Your task to perform on an android device: I am going to search for my cerebra research mail.
Image 0: 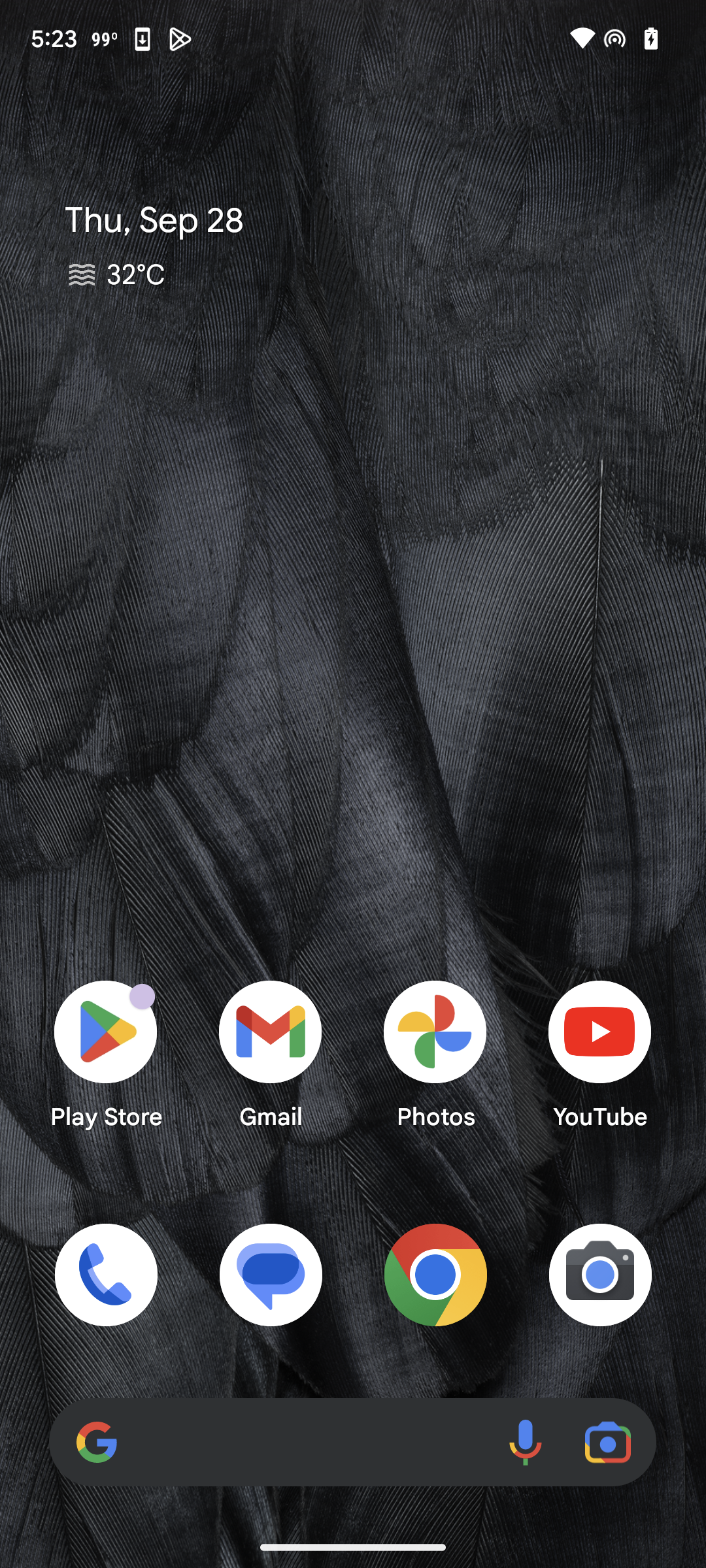
Click on Gmail app.
Step 0: click (271, 1053)
Image 1: 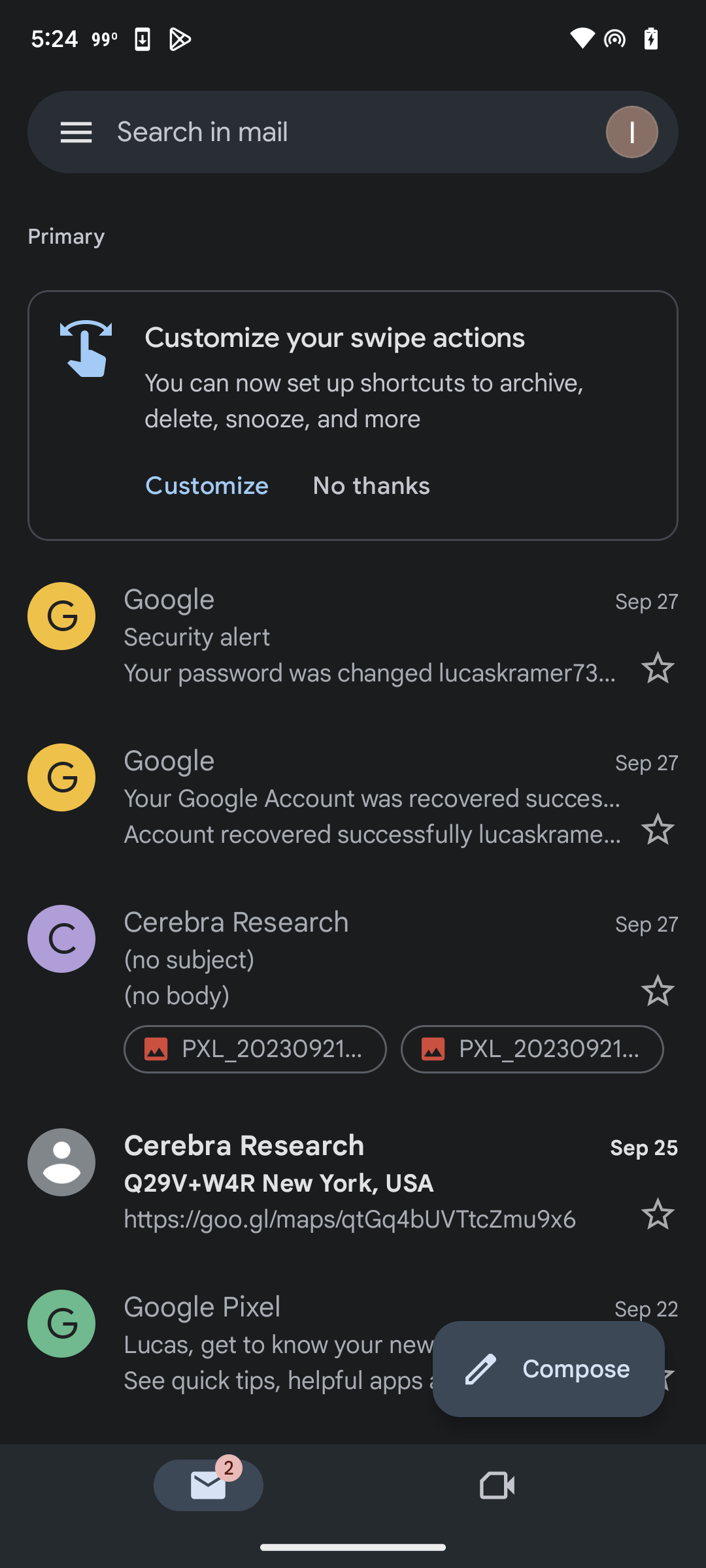
Click on search in mail.
Step 1: click (203, 131)
Image 2: 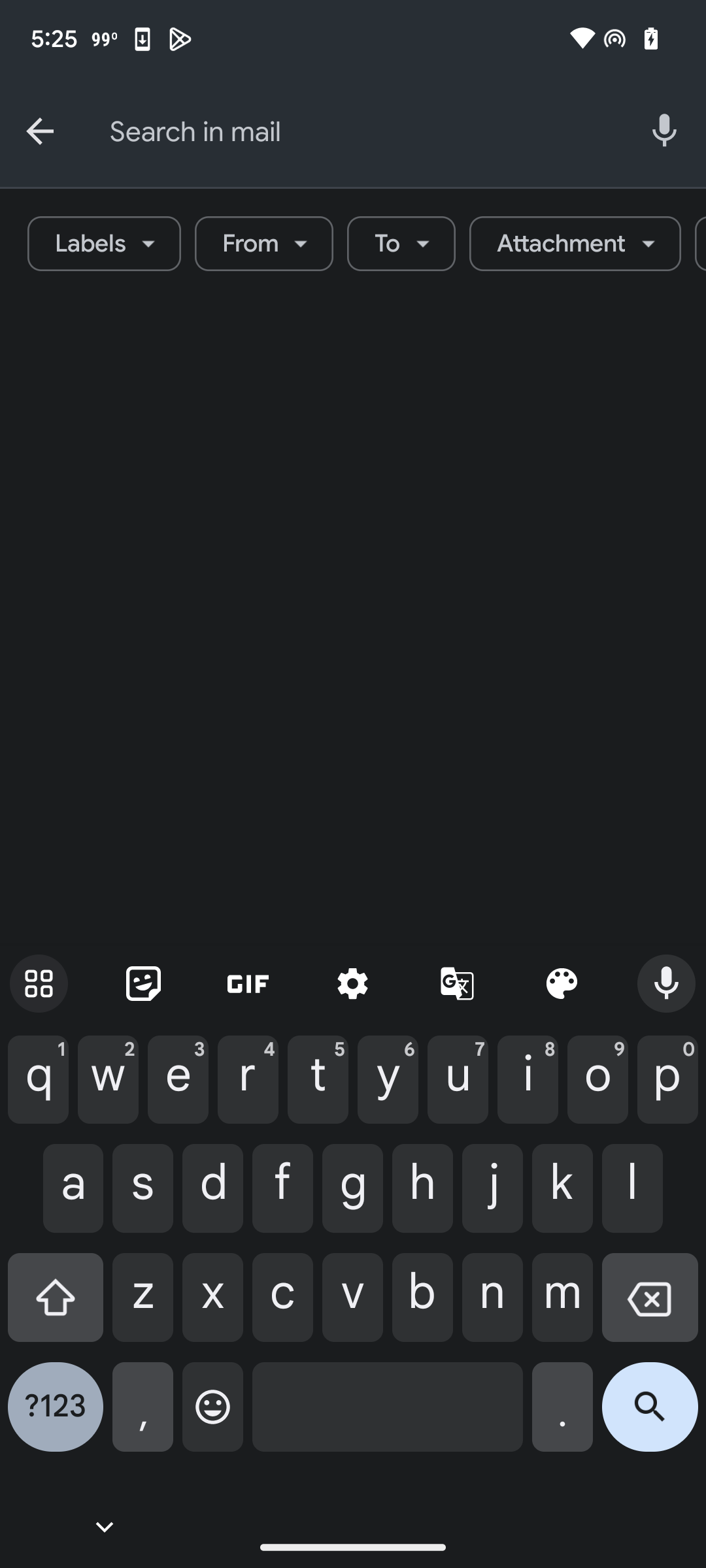
type Cerebra research in search box.
Step 2: type "Cerebra research"
Image 3: 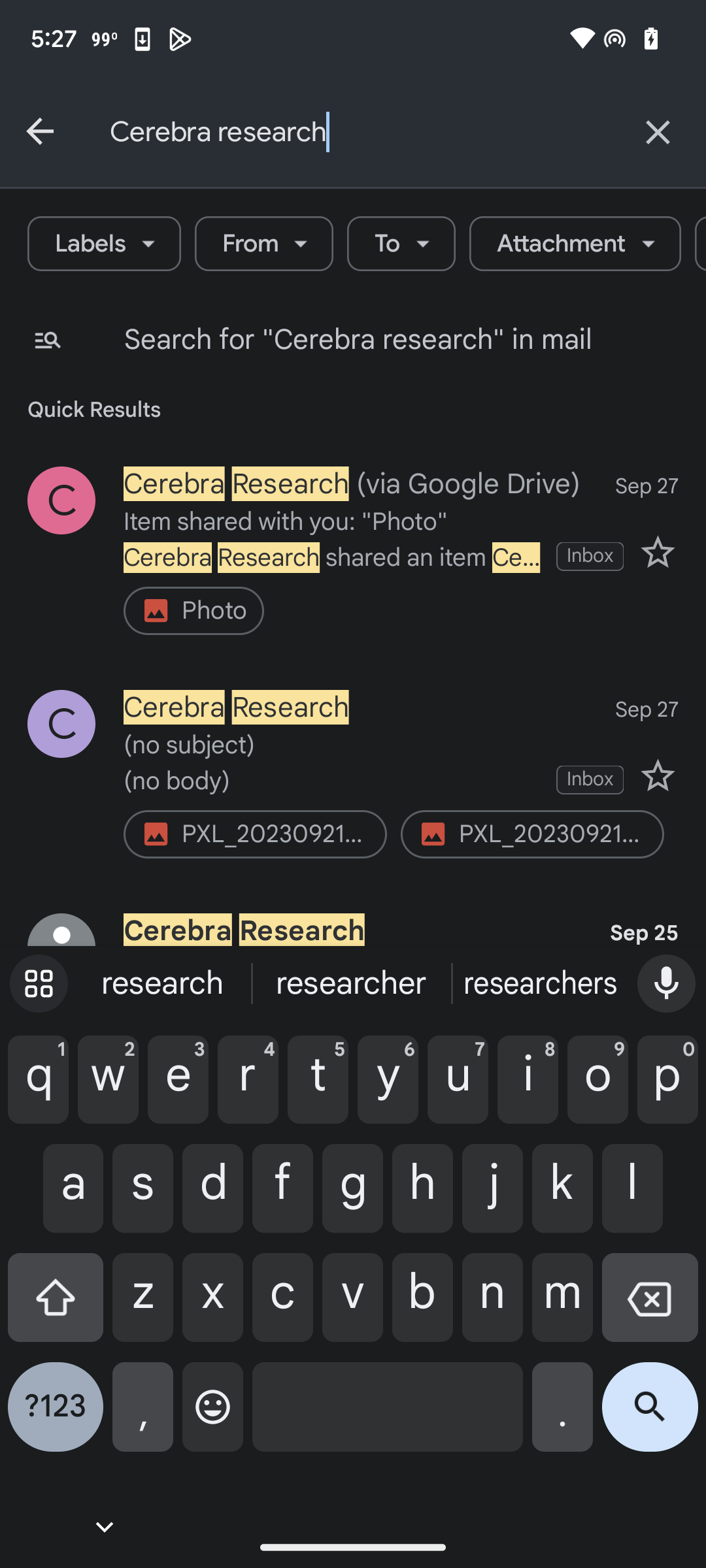
Click on the search icon at the bottom.
Step 3: click (650, 1417)